Your task to perform on an android device: I want to view my cart to check the price distribution in the Dunzo app.
Image 0: 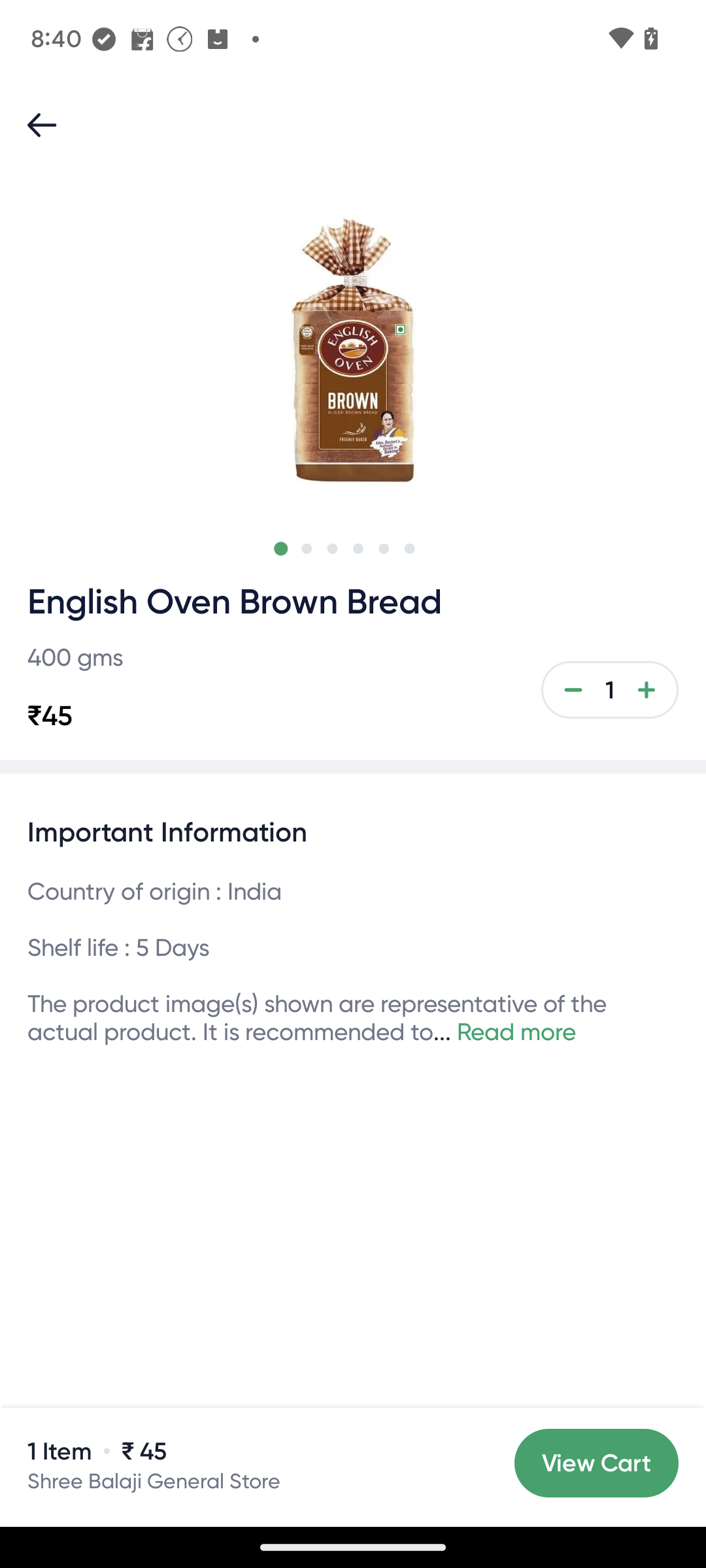
Click on the view cart button at the bottom right.
Step 0: click (596, 1463)